Your task to perform on an android device: On the Flipkart app, ask customer service about any discount on the product ADIDAS shoes for women.
Image 0: 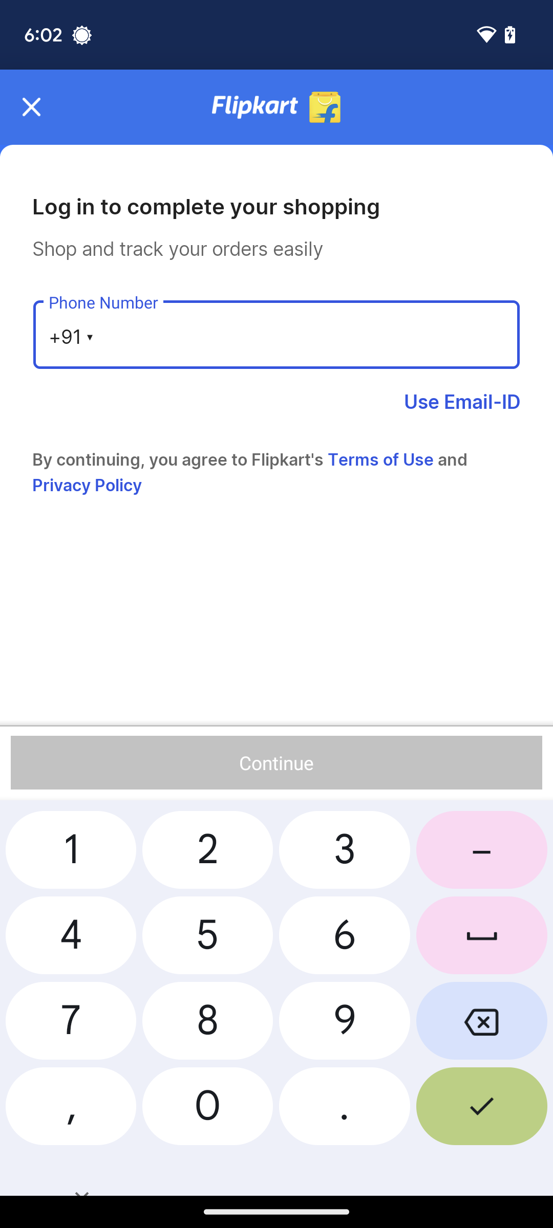
Go back to product details.
Step 0: press back button
Image 1: 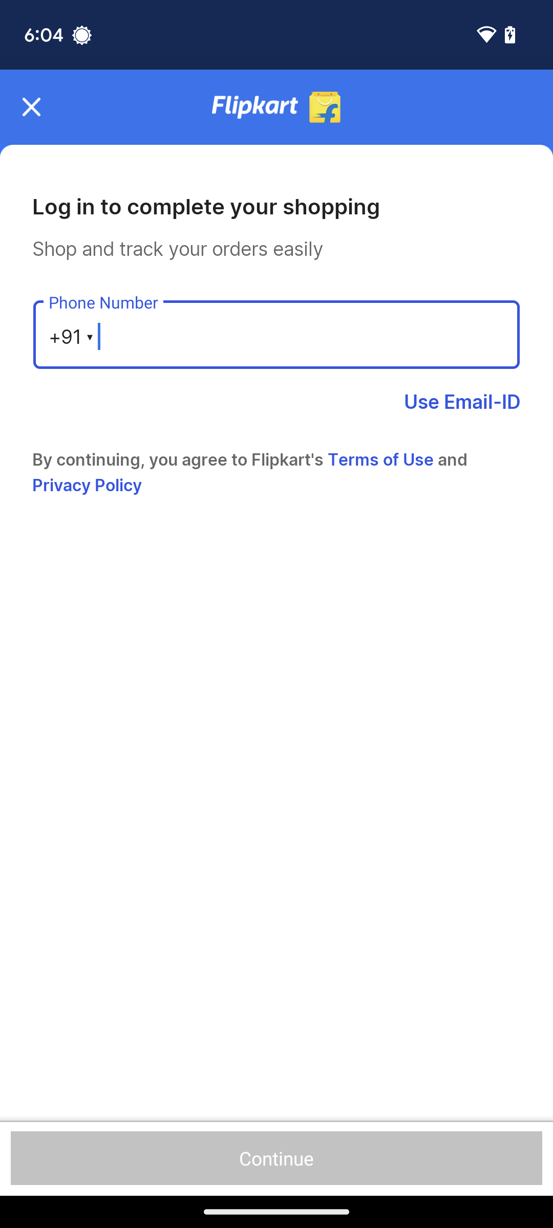
Go back to product details.
Step 1: press back button
Image 2: 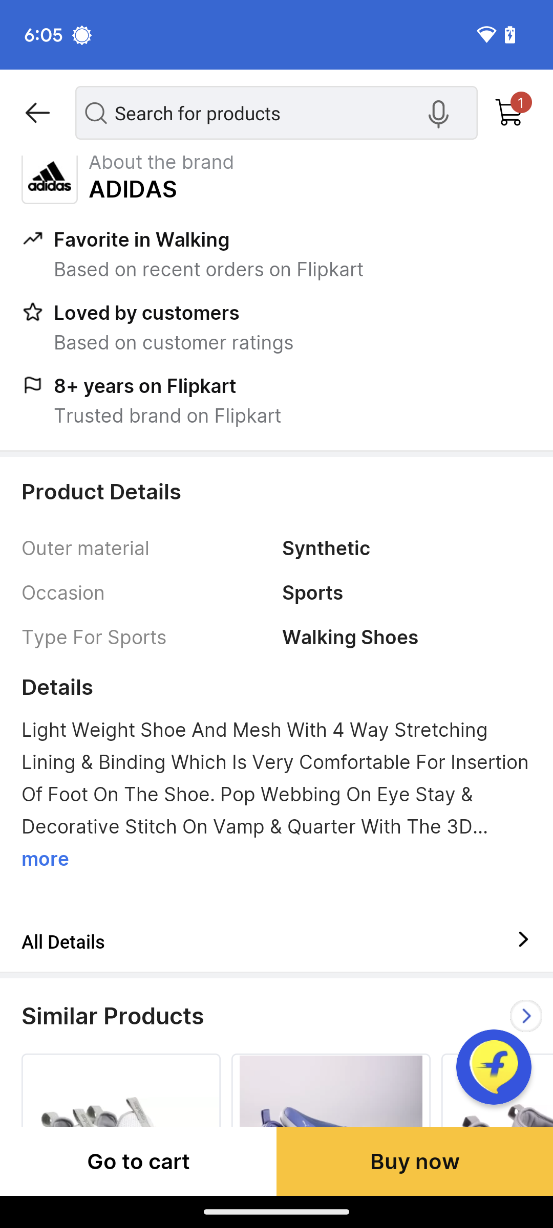
At the bottom-right of the screen, click on the Flipkart icon.
Step 2: click (494, 1066)
Image 4: 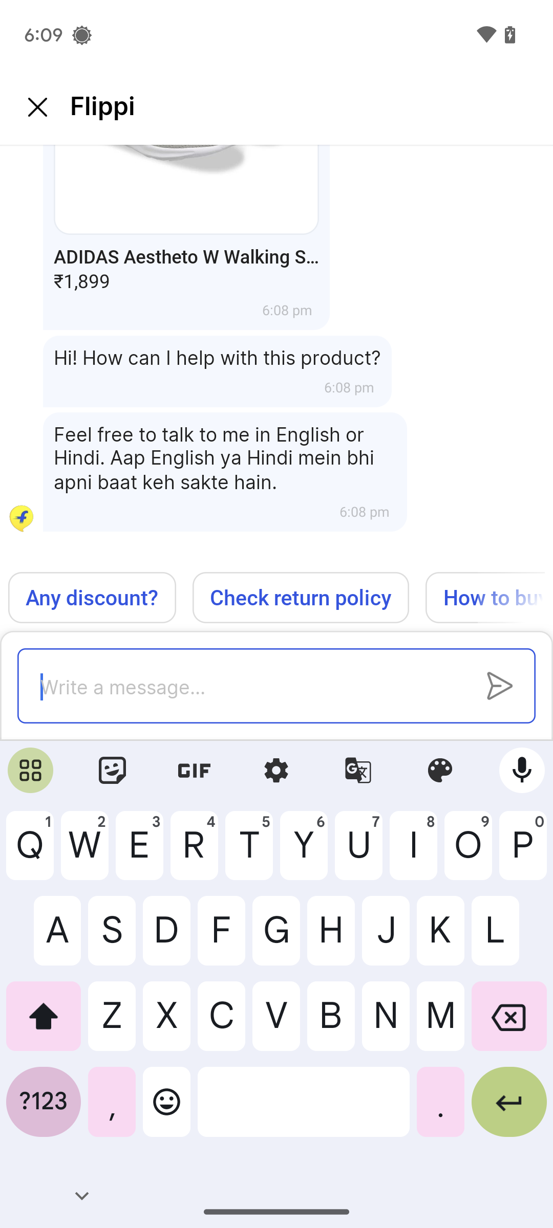
Type Any discount? in the message bar
Step 4: type "Any discount?"
Image 5: 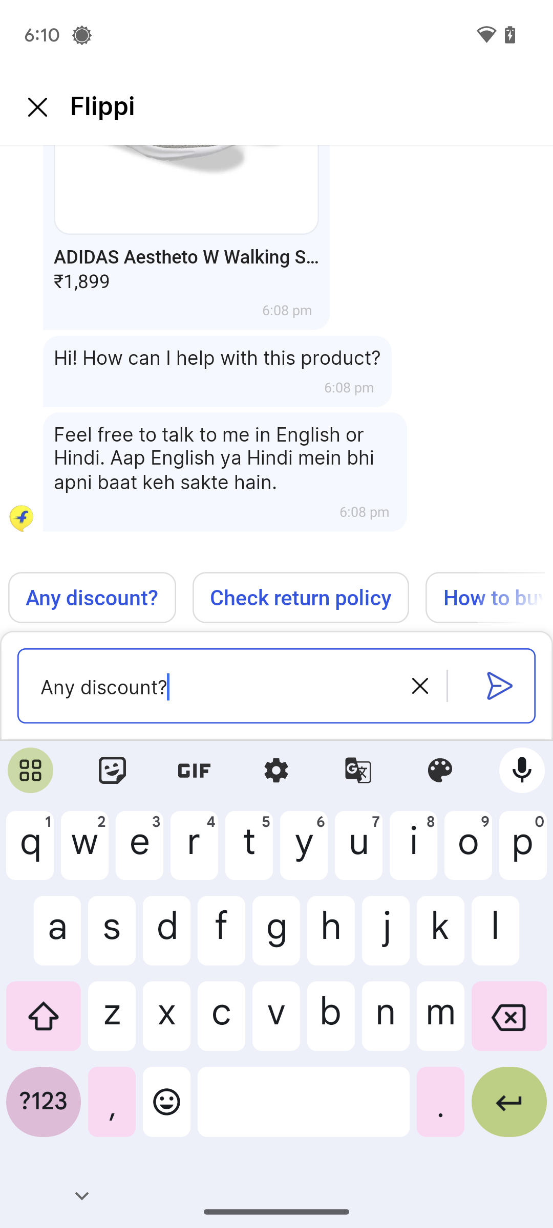
Click on the send icon on the right side of the message bar.
Step 5: click (499, 694)
Image 6: 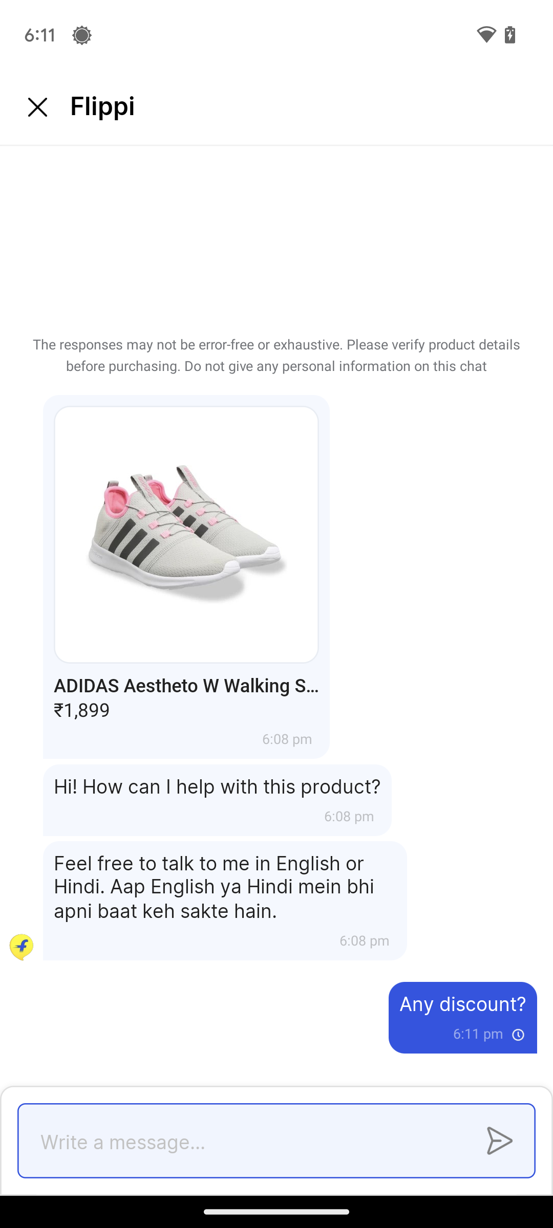
Click on the send icon on the right side of the message bar.
Step 6: wait